Your task to perform on an android device: View the details of chicken nugglets
Image 0: 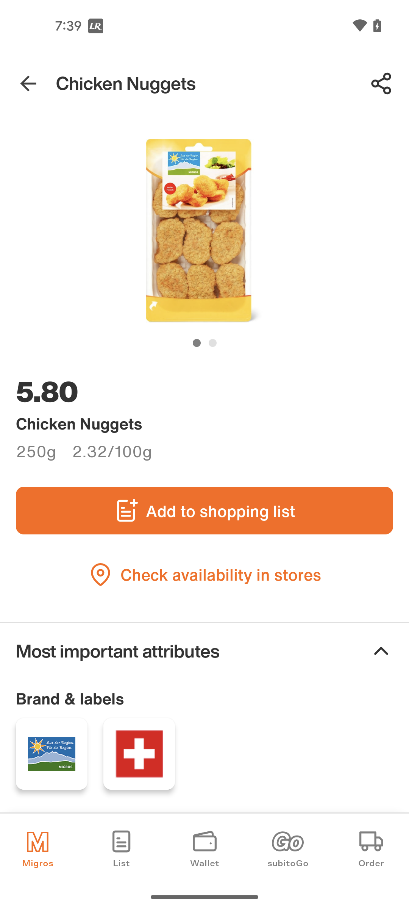
Swipe up to view the chicken nuggets details
Step 0: scroll down